Your task to perform on an android device: View the train schedules from Delhi to Agra in Ac class only and depart between 11 a.m. and 5 p.m. in the RailYatri app.
Image 0: 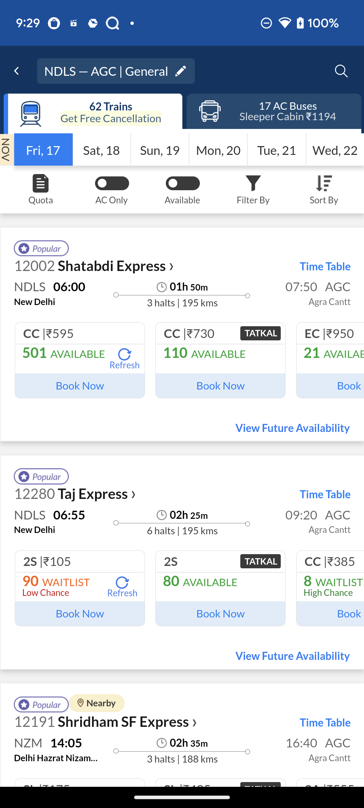
Click on Filter By option
Step 0: click (253, 183)
Image 1: 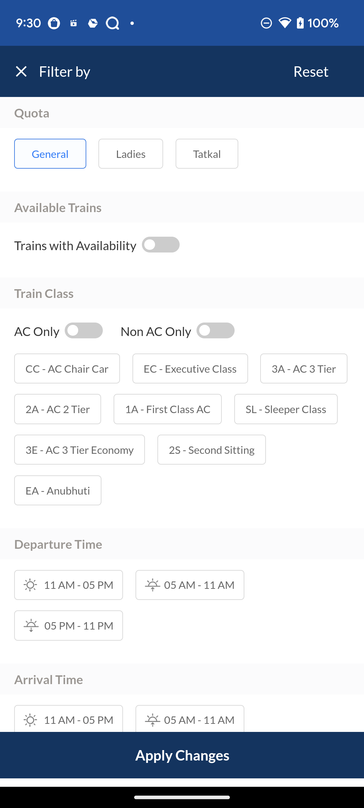
Click on the toggle button of Ac only
Step 1: click (183, 416)
Image 2: 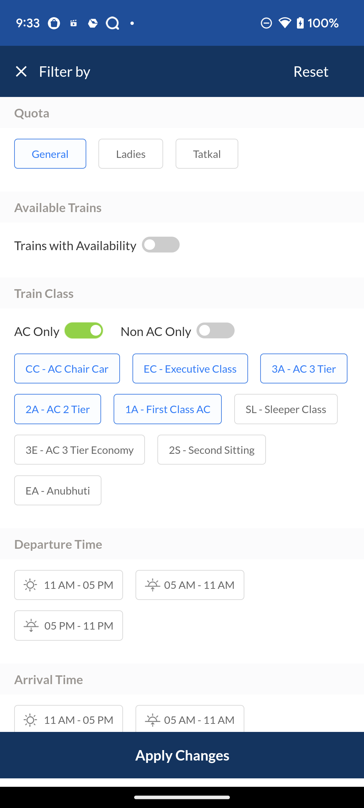
Select Departure Time 11 Am - 05 PM
Step 2: click (56, 581)
Image 3: 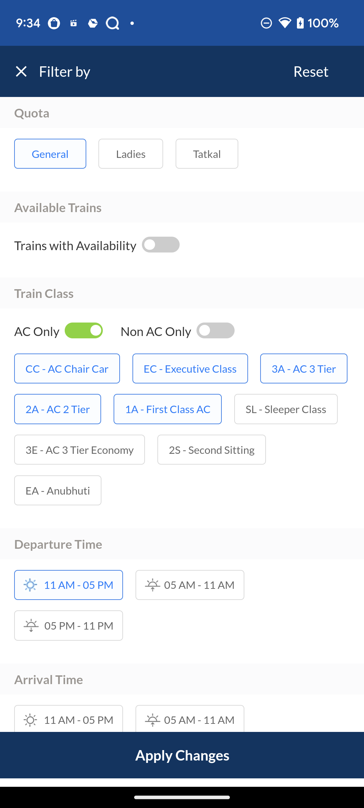
Click on Apply Changes at the bottom of the screen
Step 3: click (182, 758)